Your task to perform on an android device: Open the Yummly App, Go to the Search Icon, Search for the White Sauce Pasta Recipe, View the pasta recipe by BETTY CROCKER. 
Image 0: 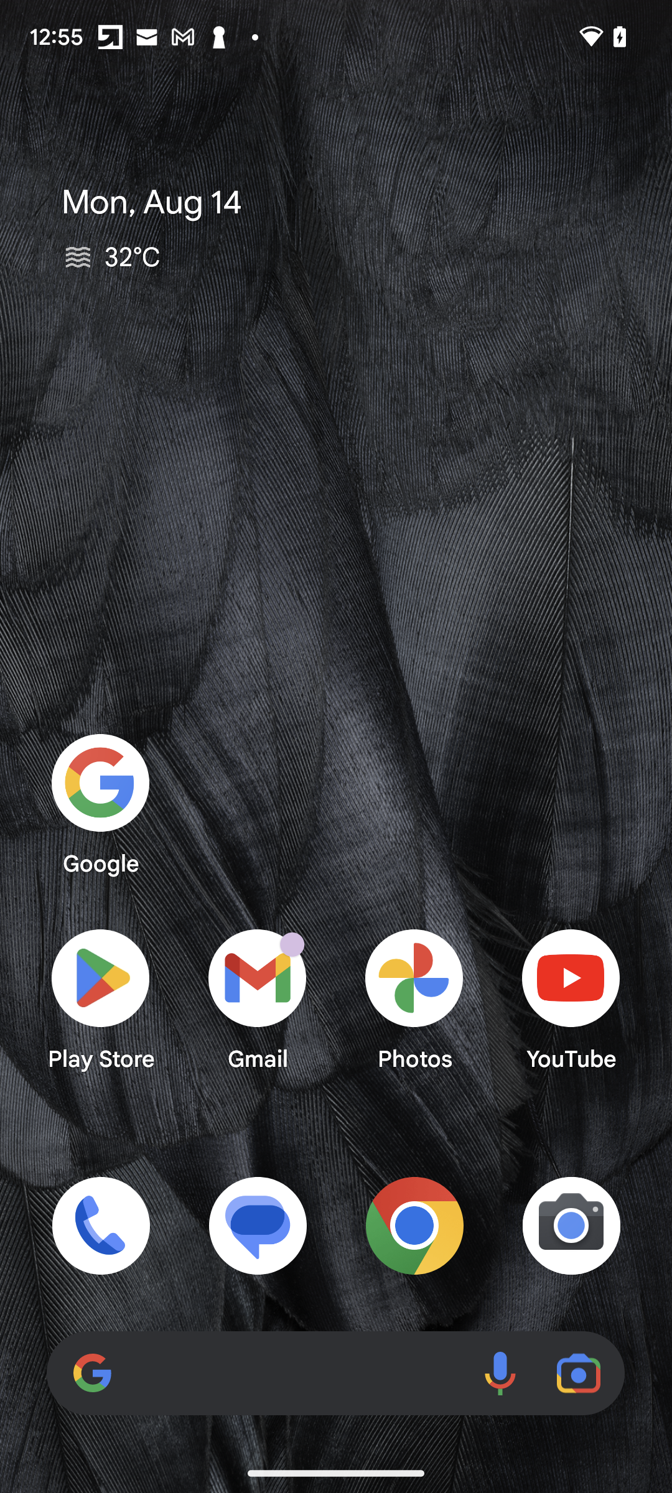
Open the Yummly App
Step 0: open app "Yummly"
Image 1: 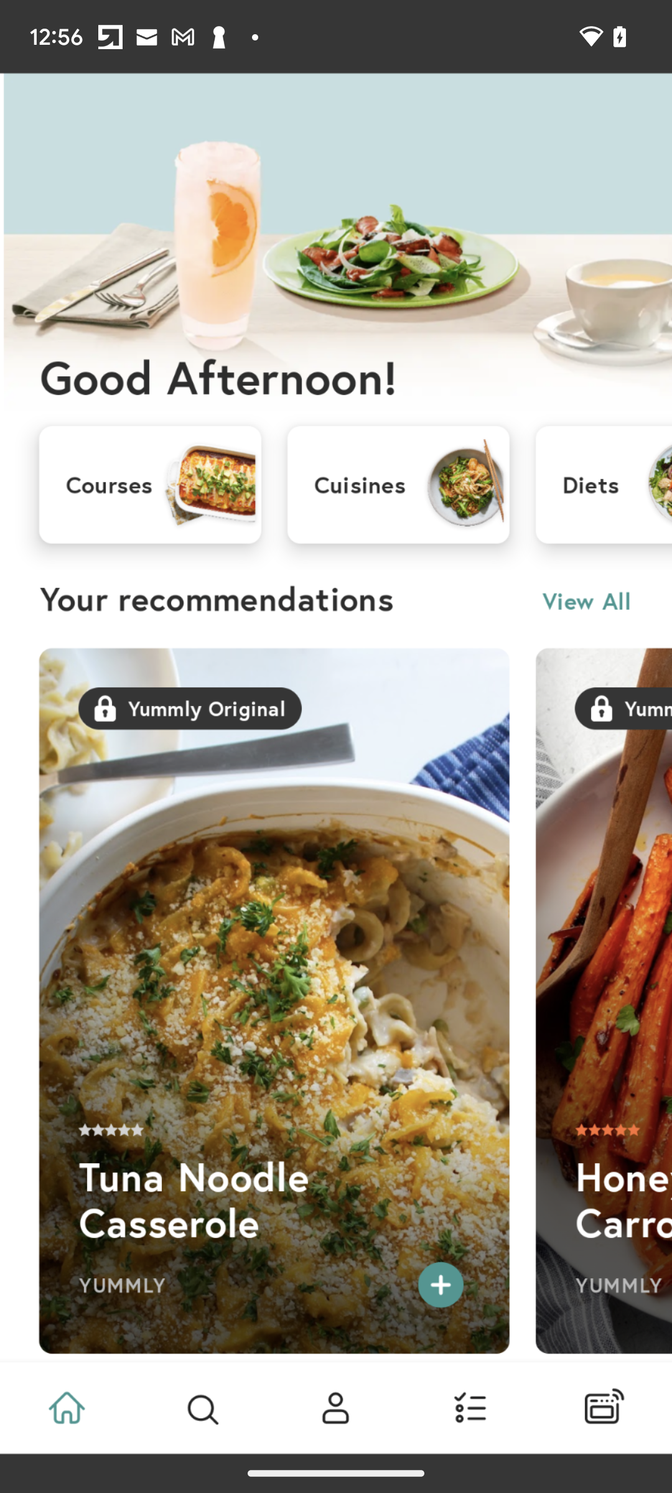
Go to the Search Icon
Step 1: click (202, 1408)
Image 2: 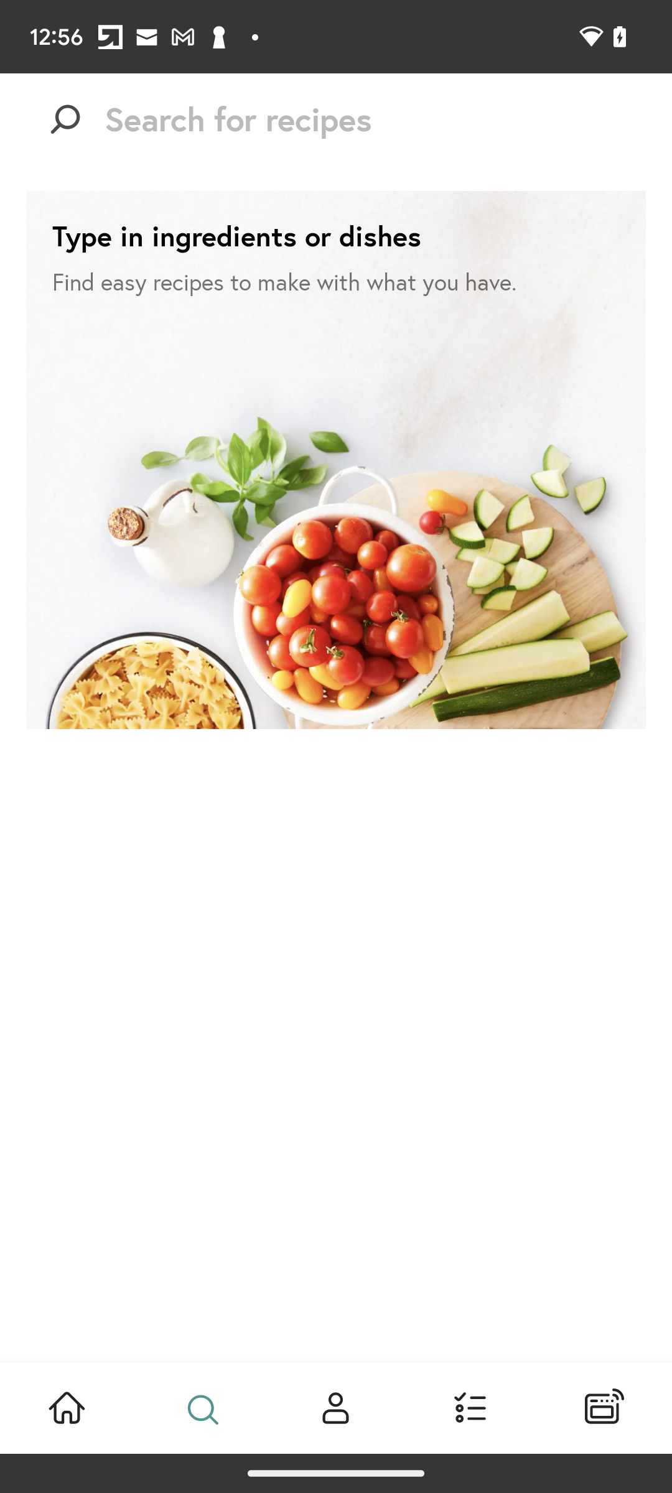
Click on the Search Bar 
Step 2: click (375, 119)
Image 3: 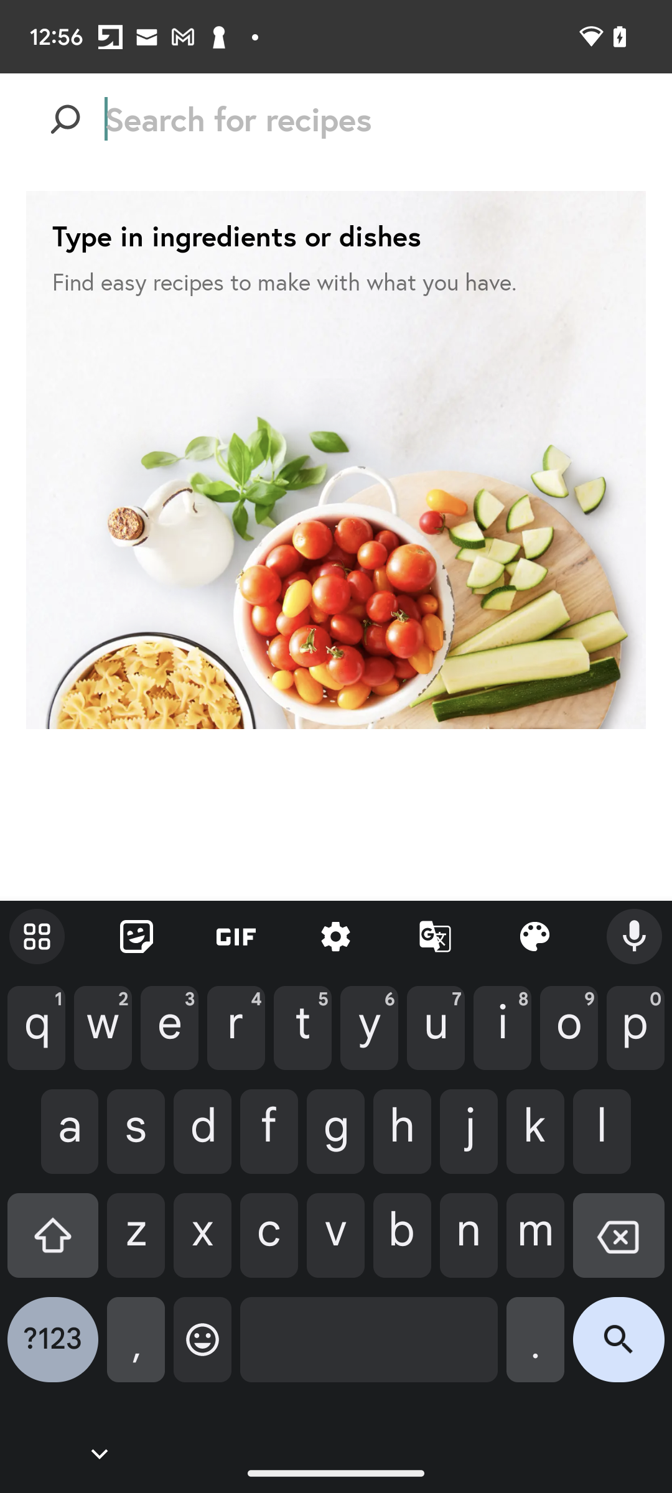
Search for the White Sauce Pasta Recipe in the Search Bar
Step 3: type "White Sauce Pasta Recipe "
Image 4: 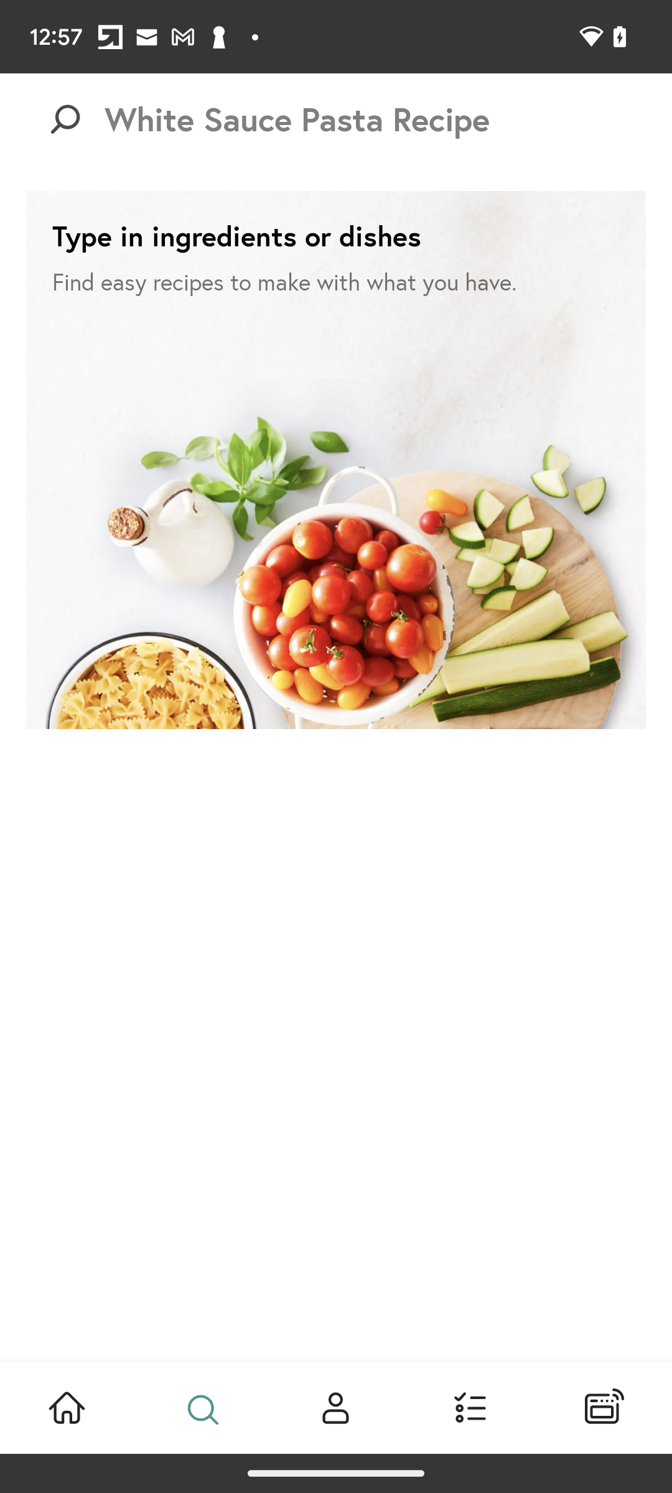
Search for the White Sauce Pasta Recipe in the Search Bar
Step 4: wait
Image 5: 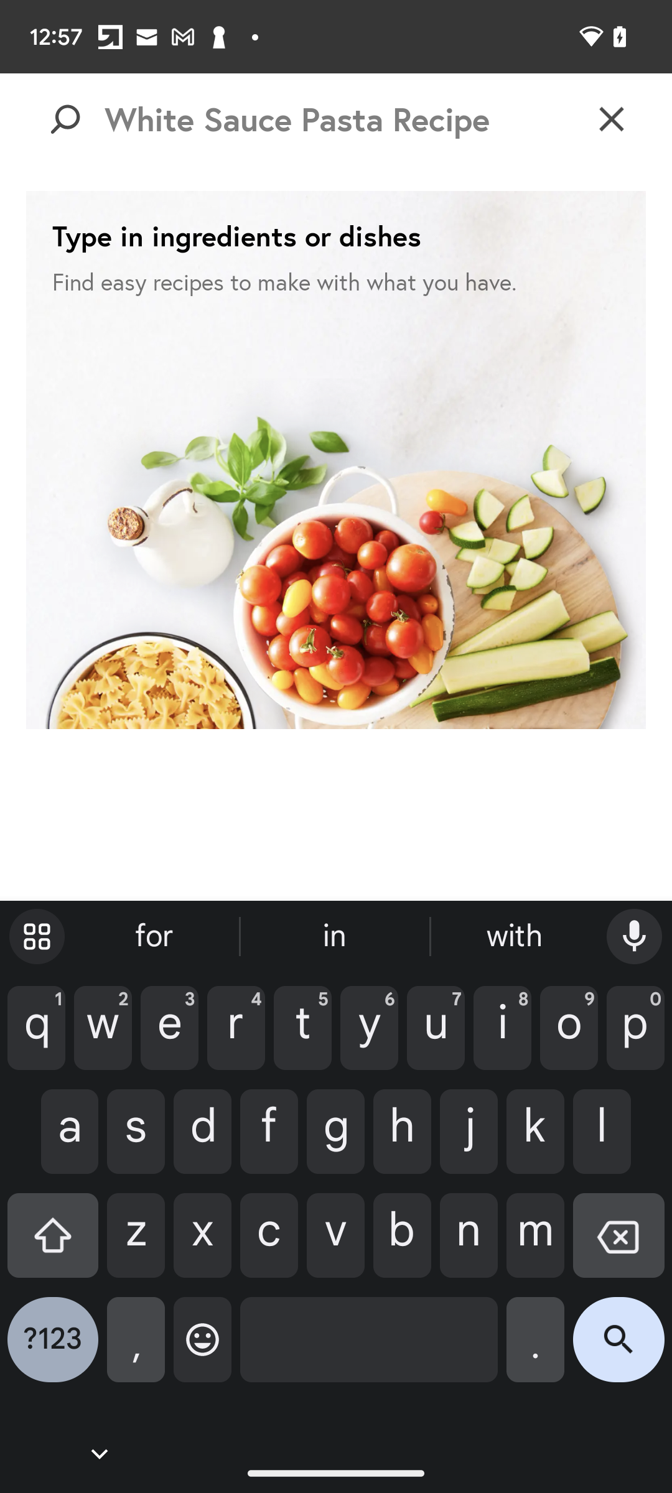
Click on the Search Button in the keyboard
Step 5: wait
Image 6: 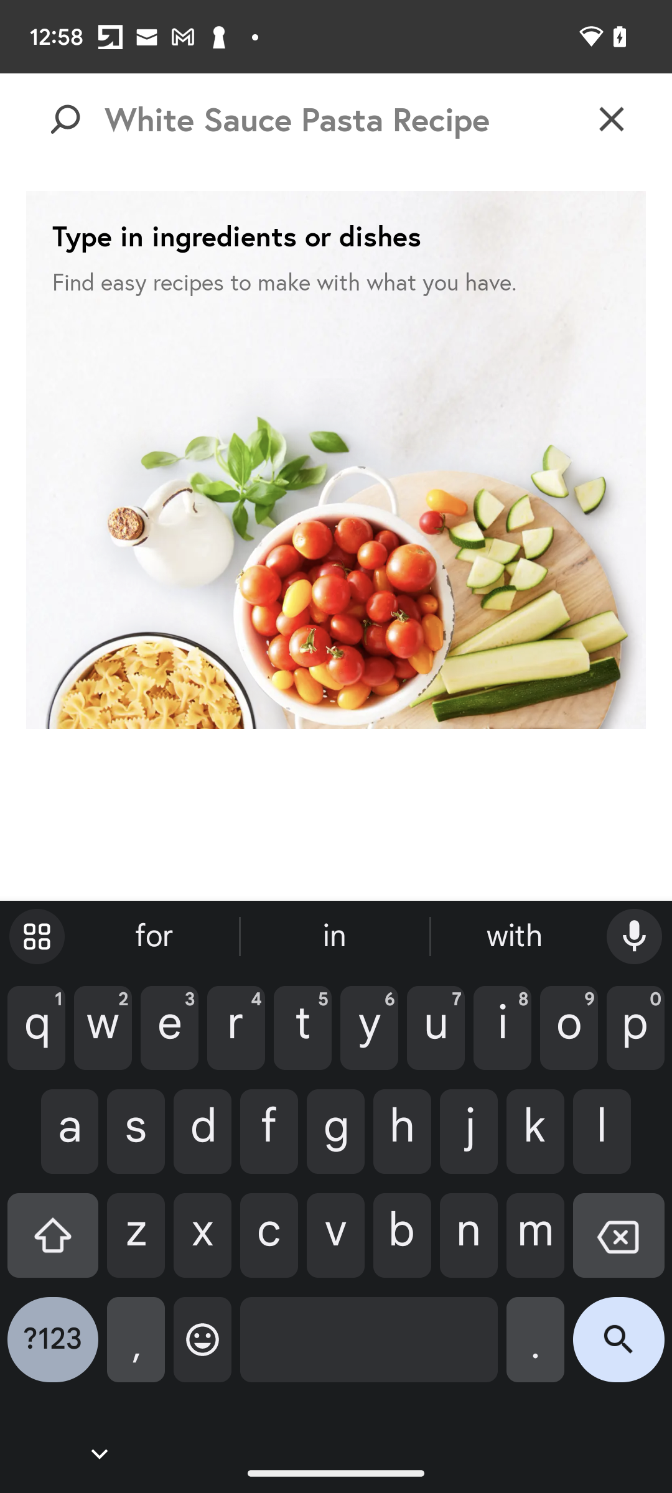
Click on the Search Button in the keyboard
Step 6: click (618, 1349)
Image 7: 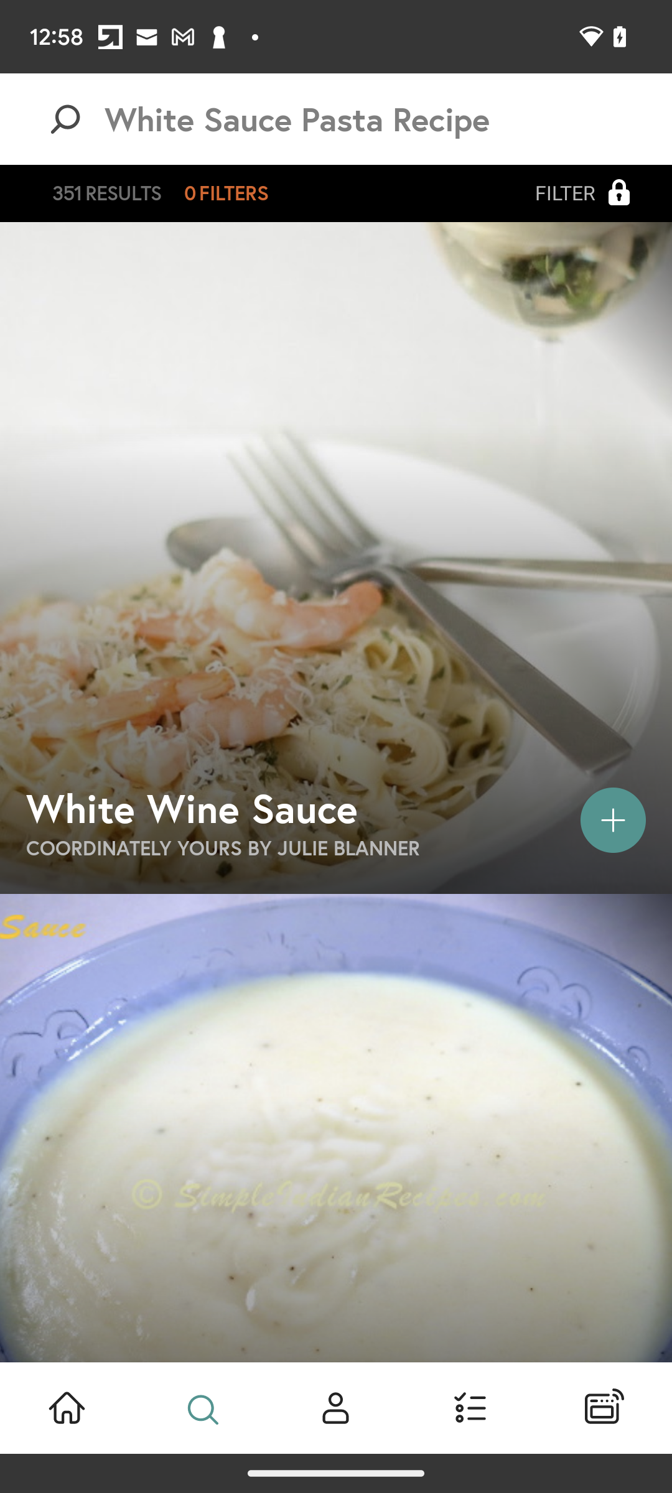
Swipe up to see the Pasta Recipe by BETTY CROCKER 
Step 7: scroll down
Image 8: 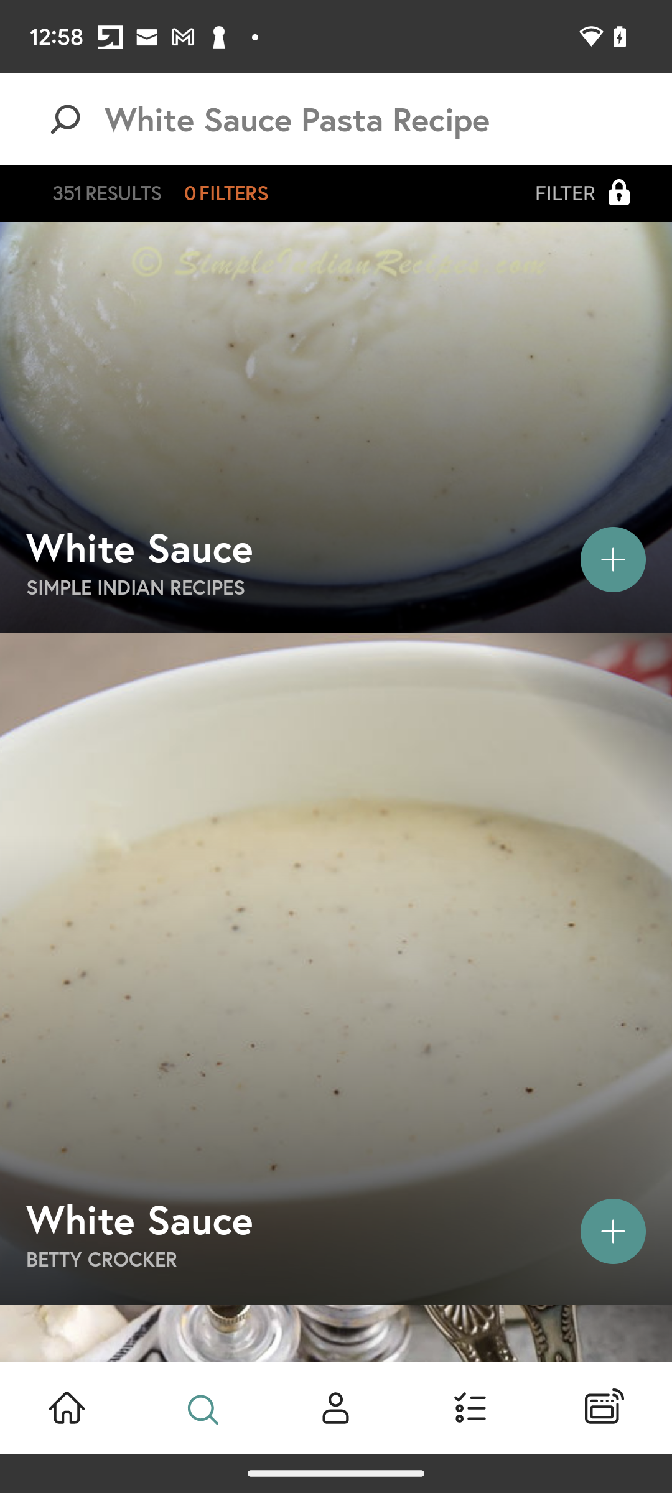
Click on the BETTY CROCKER Video 
Step 8: click (424, 1173)
Image 9: 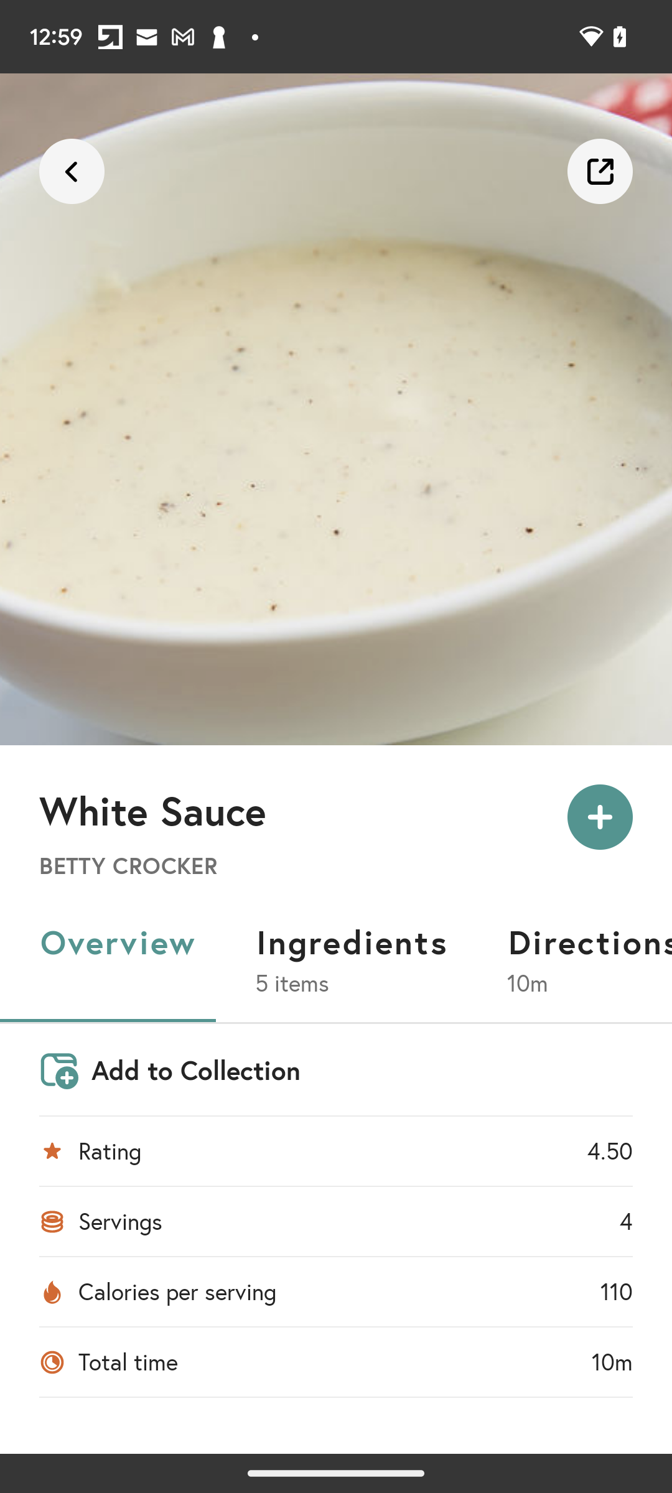
Click on the Ingredients Option 
Step 9: click (352, 941)
Image 10: 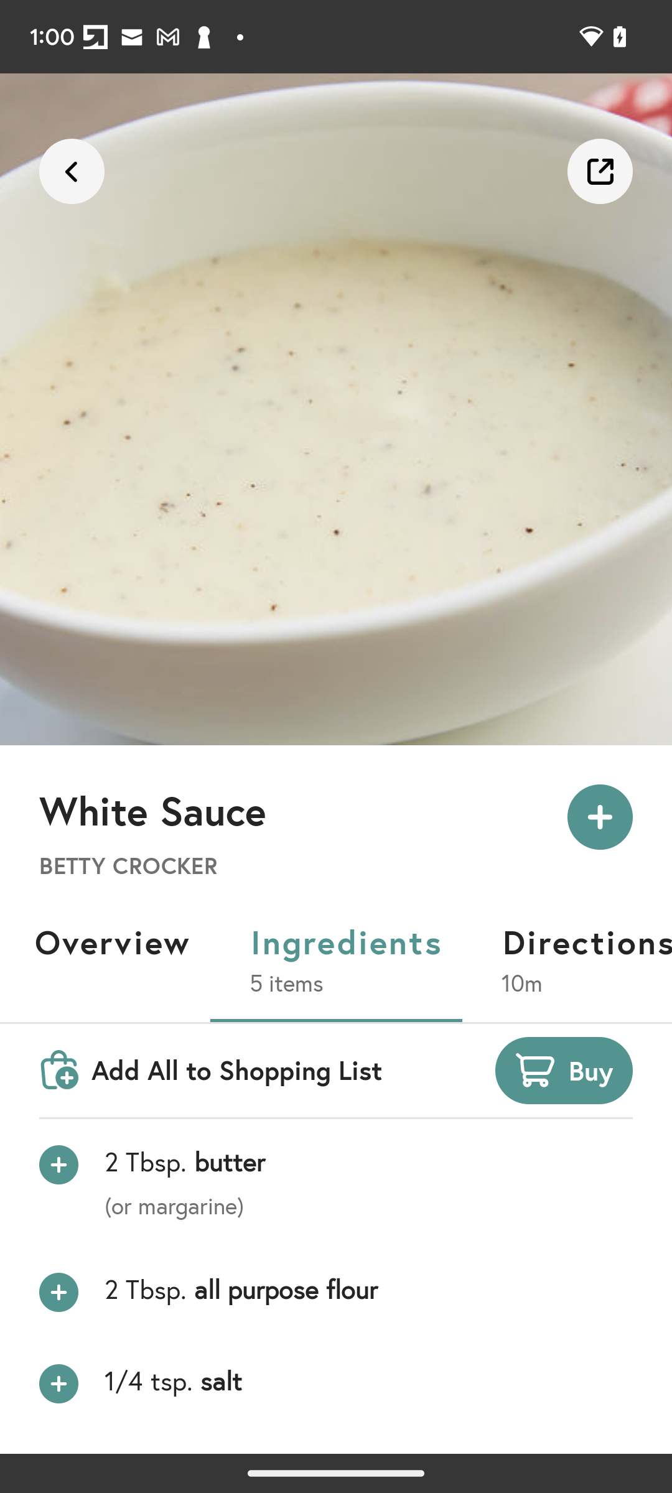
Swipe Left to see the Recipe Details 
Step 10: scroll right